Your task to perform on an android device: I am planning to buy a new laptop mouse for my office work. Search for a wireless mouse in the Ubuy app.
Image 1: 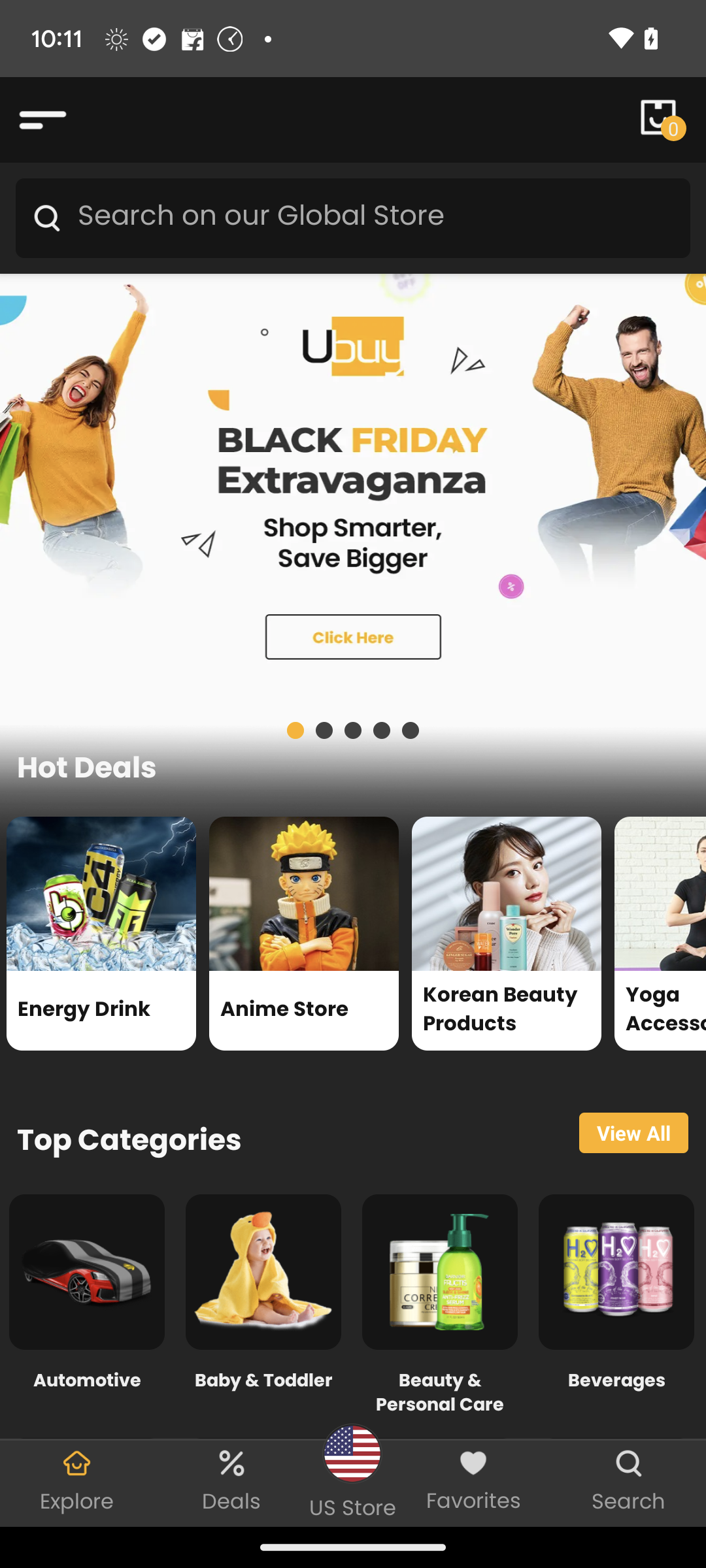
Click on the search bar.
Step 1: click (375, 218)
Image 2: 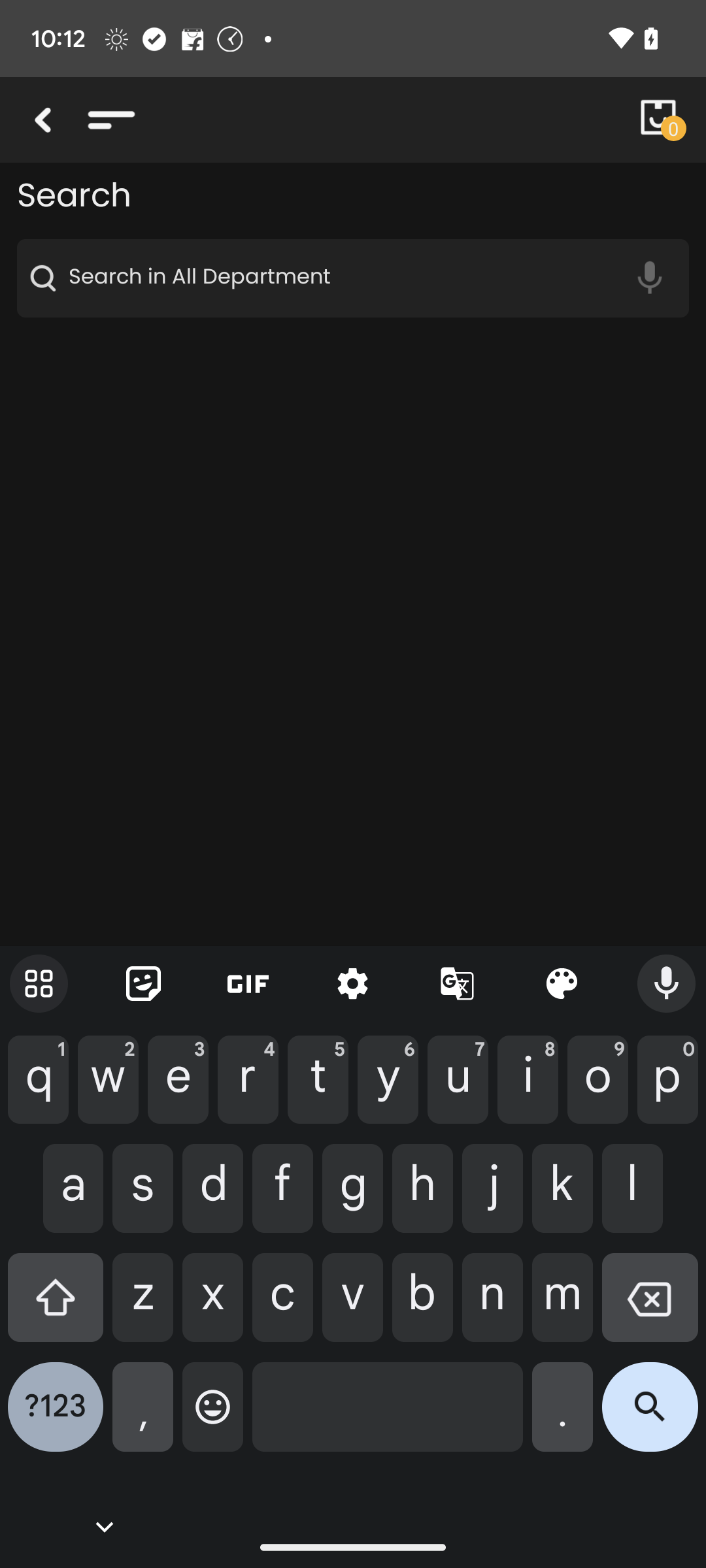
Enter the name of the product that is wireless mouse.
Step 2: type "wireless mouse"
Image 3: 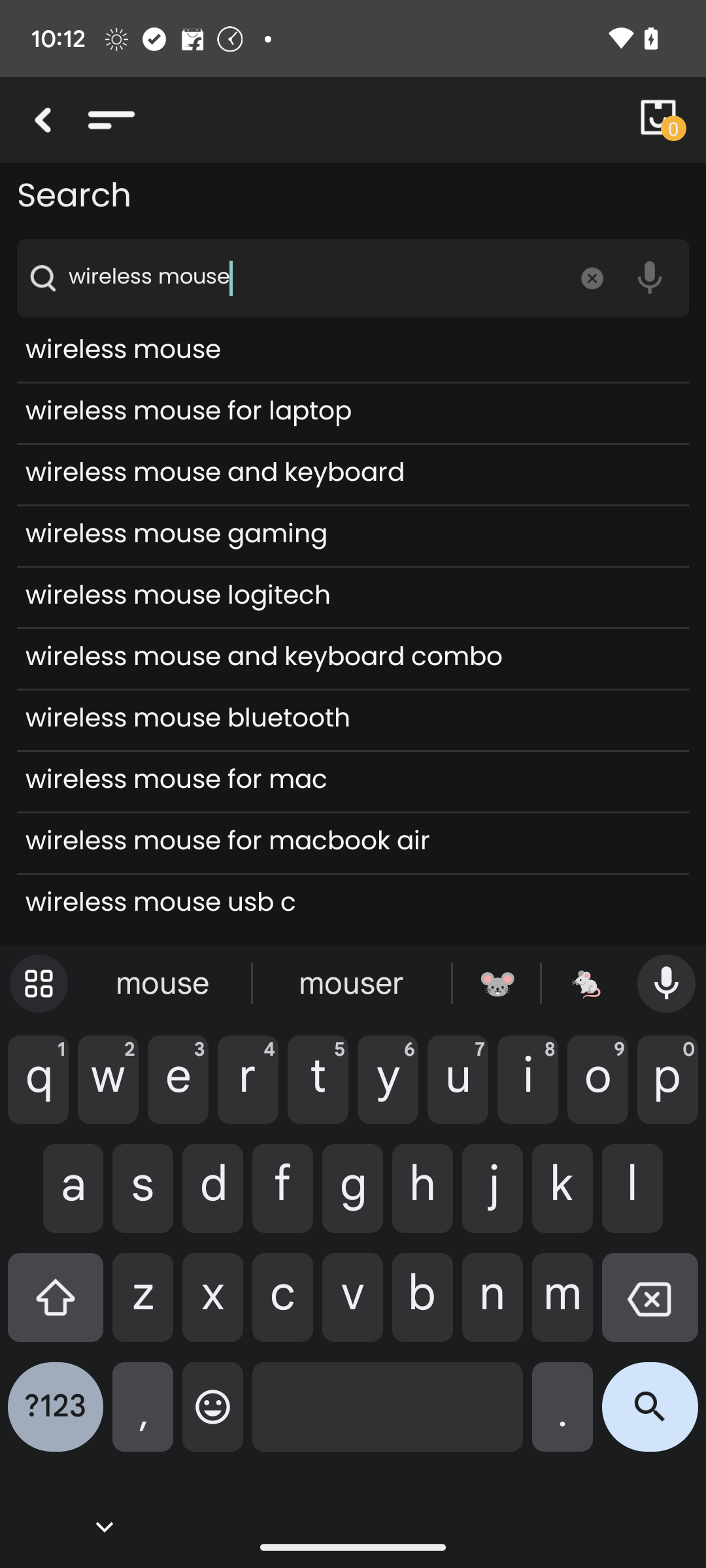
Click on the search icon on the keyboard.
Step 3: click (650, 1417)